Your task to perform on an android device: I want to send my friend a destination file via Gmail at Carlos3345@gmail.com in Files by Google App because he is in need of that file.
Image 0: 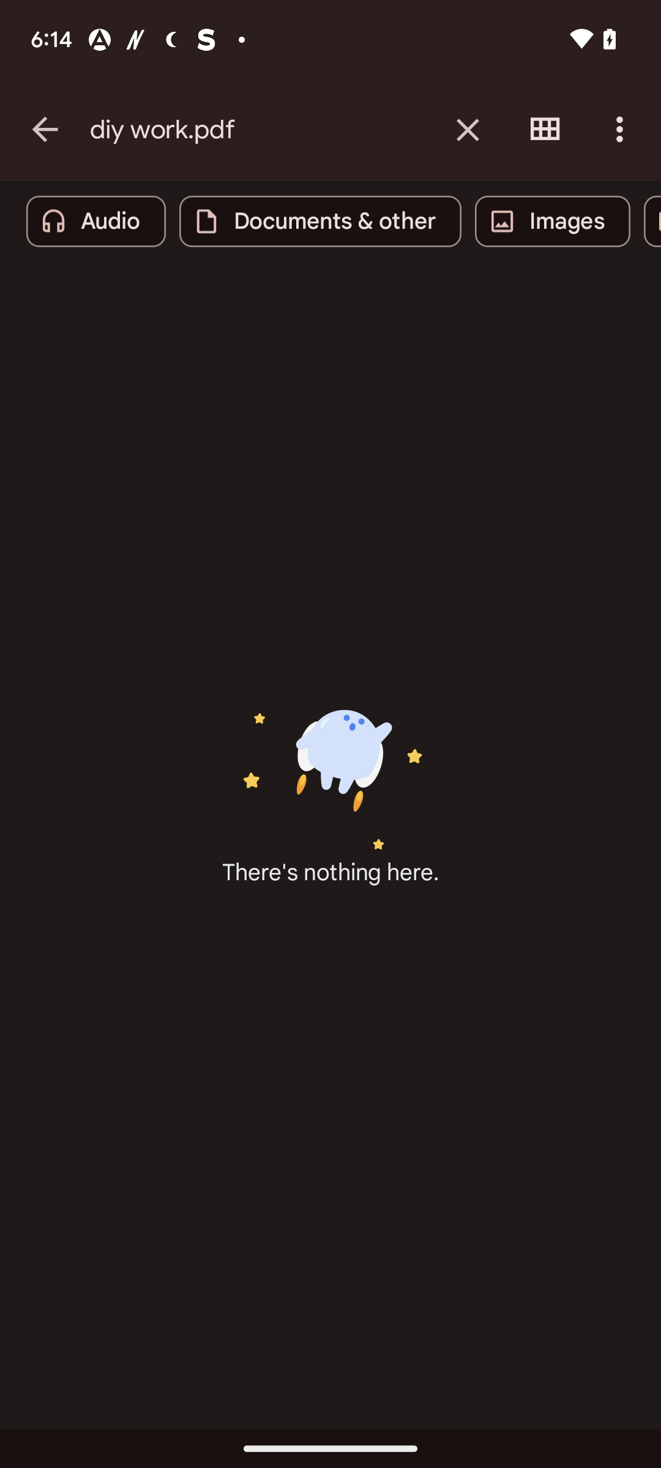
go back to the previous page
Step 0: press back button
Image 1: 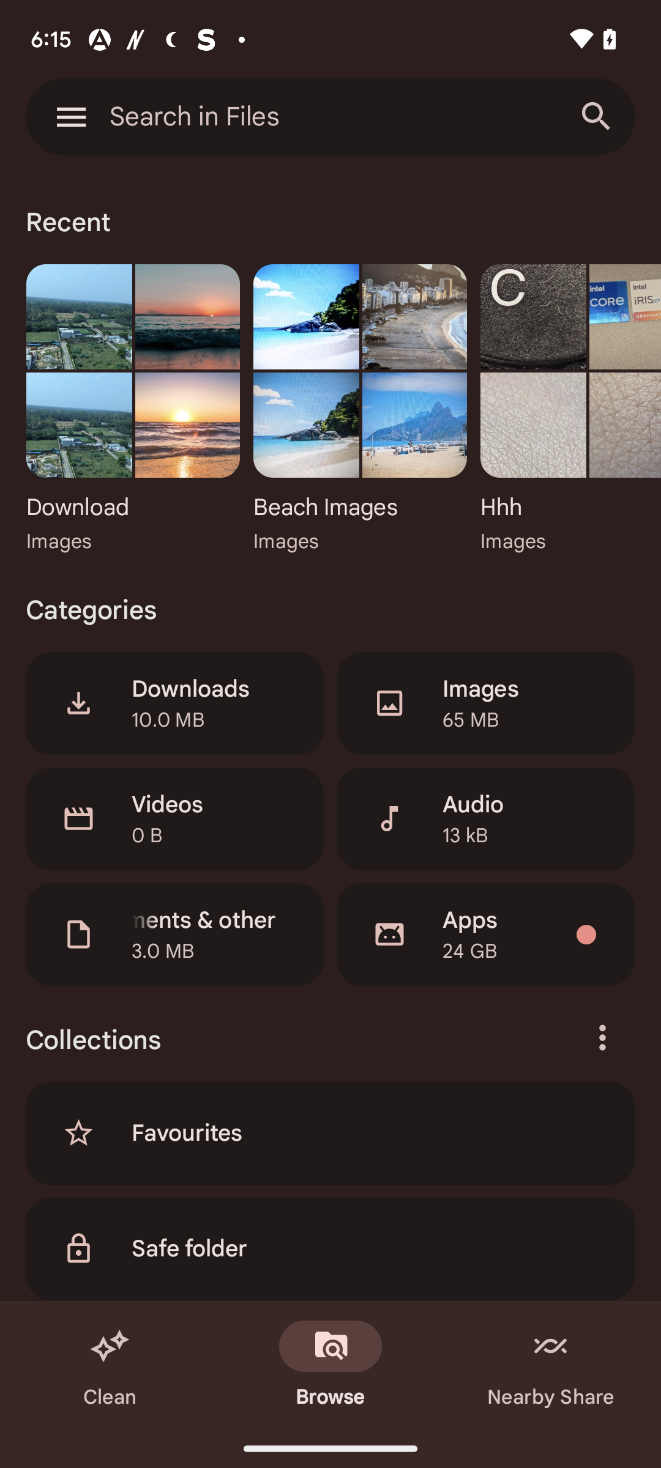
go to the search bar at the top of the screen
Step 1: click (195, 117)
Image 3: 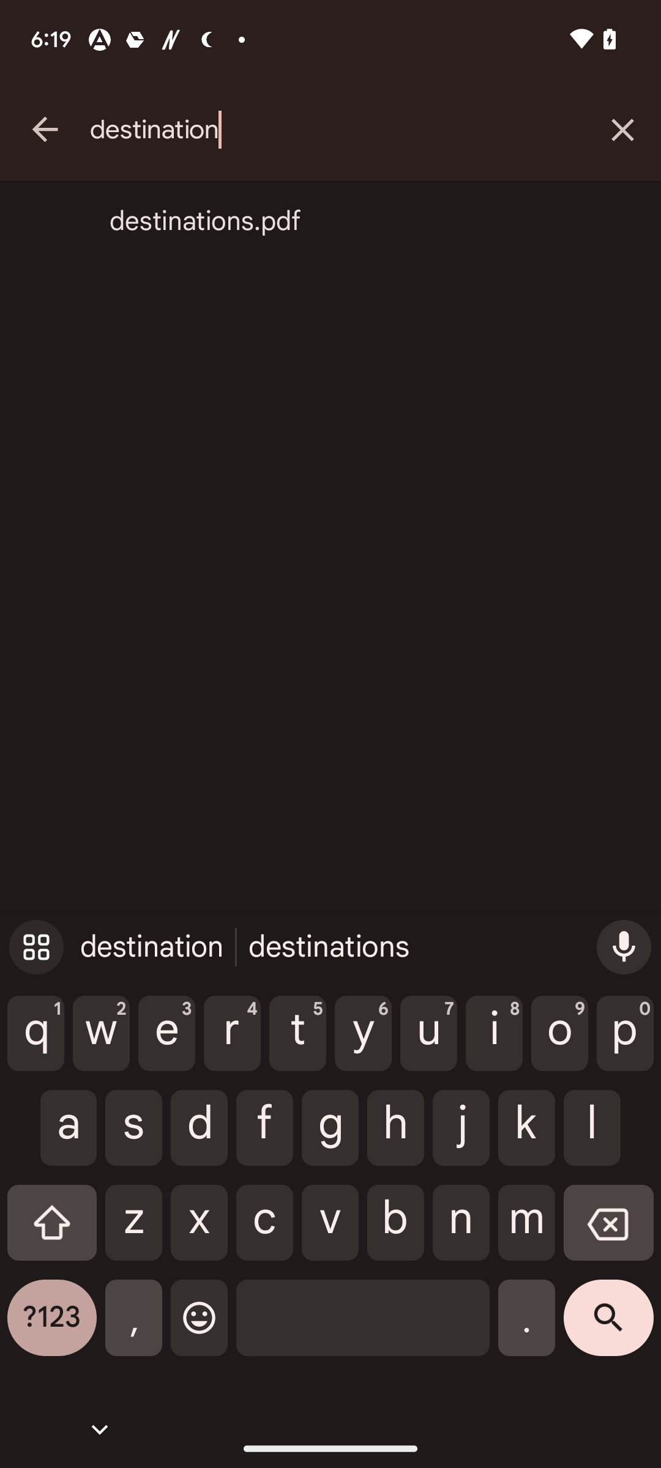
click on the destinations pdf app
Step 3: click (346, 221)
Image 4: 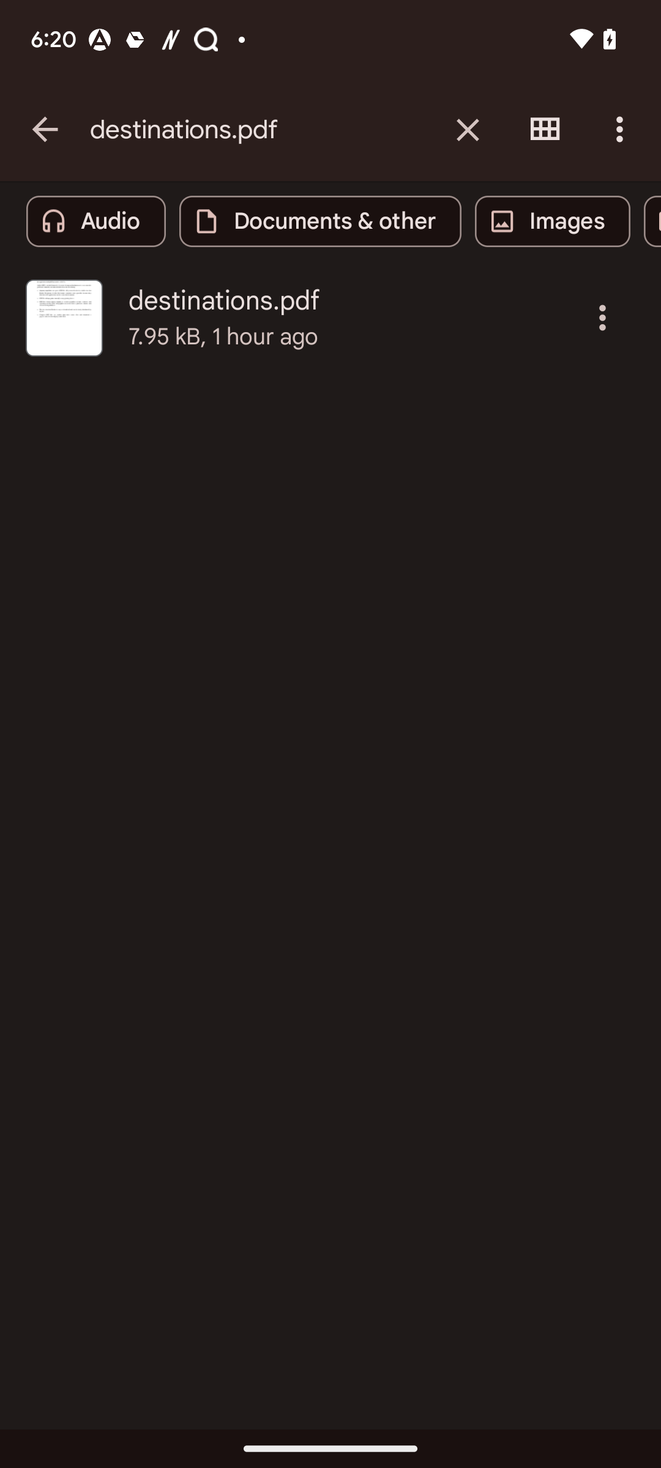
click on the three dot icon of the destination file
Step 4: click (602, 317)
Image 5: 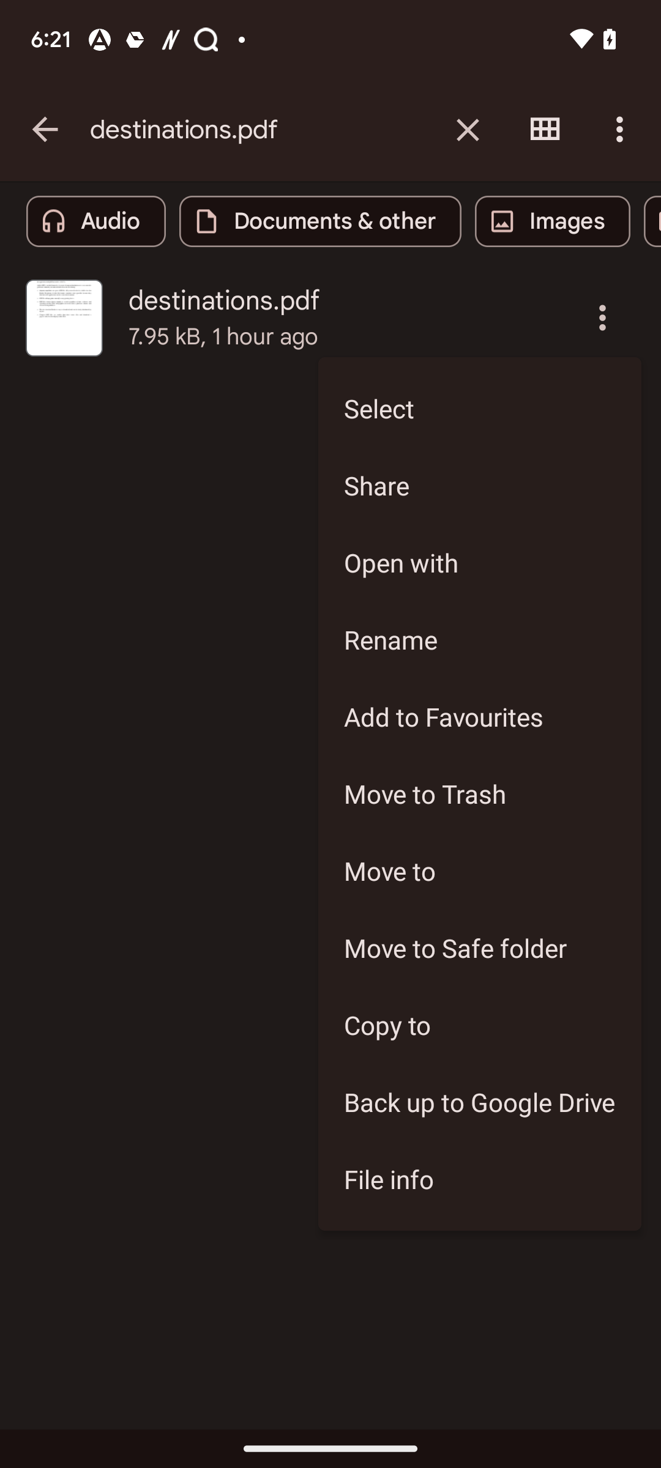
Click on the Share option
Step 5: click (479, 485)
Image 6: 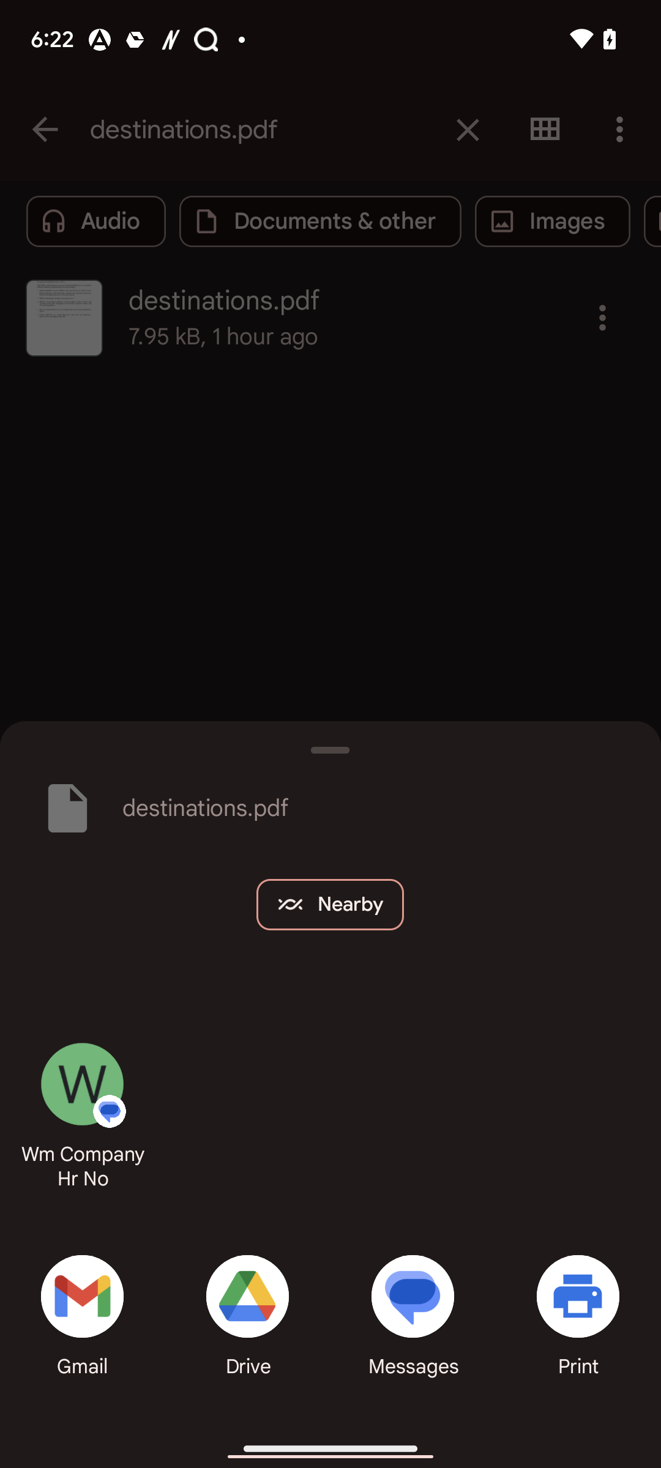
Select Gmail
Step 6: click (73, 1319)
Image 7: 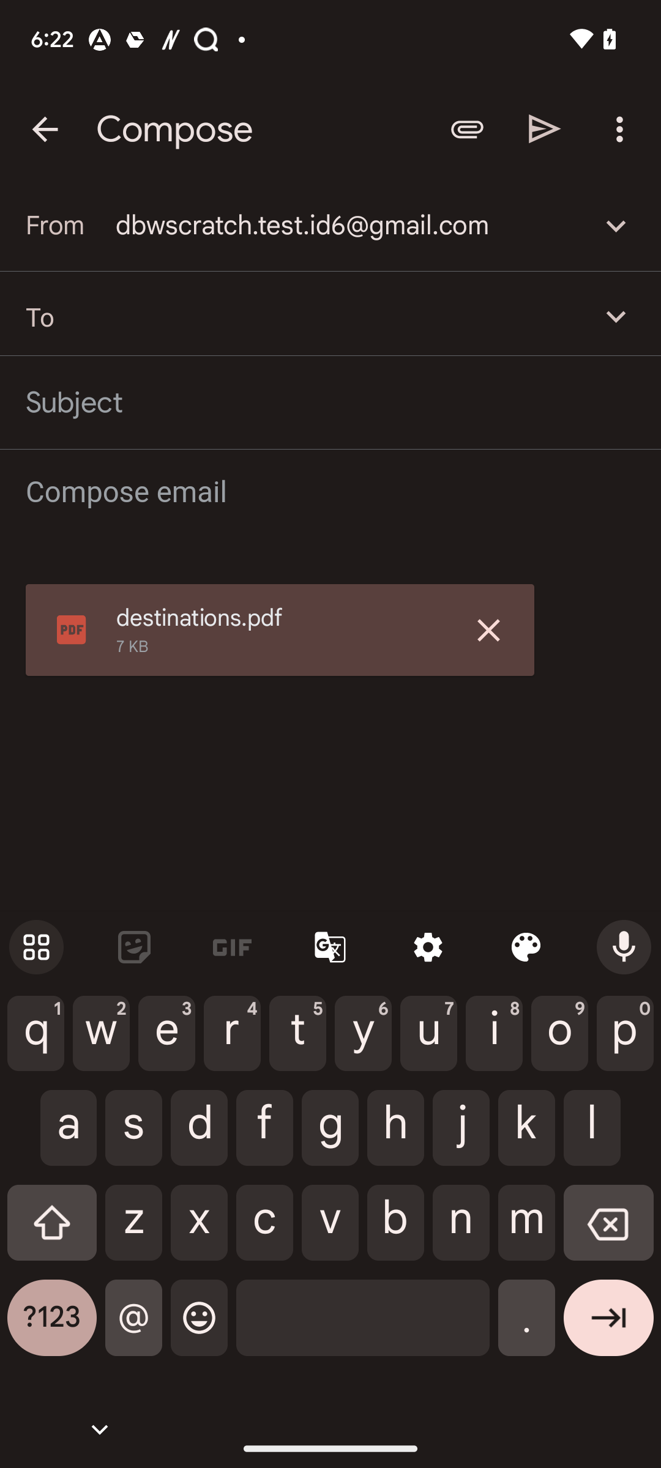
add recipient as Carlos3345@gmail.com
Step 7: type "Carlos3345@gmail.com"
Image 8: 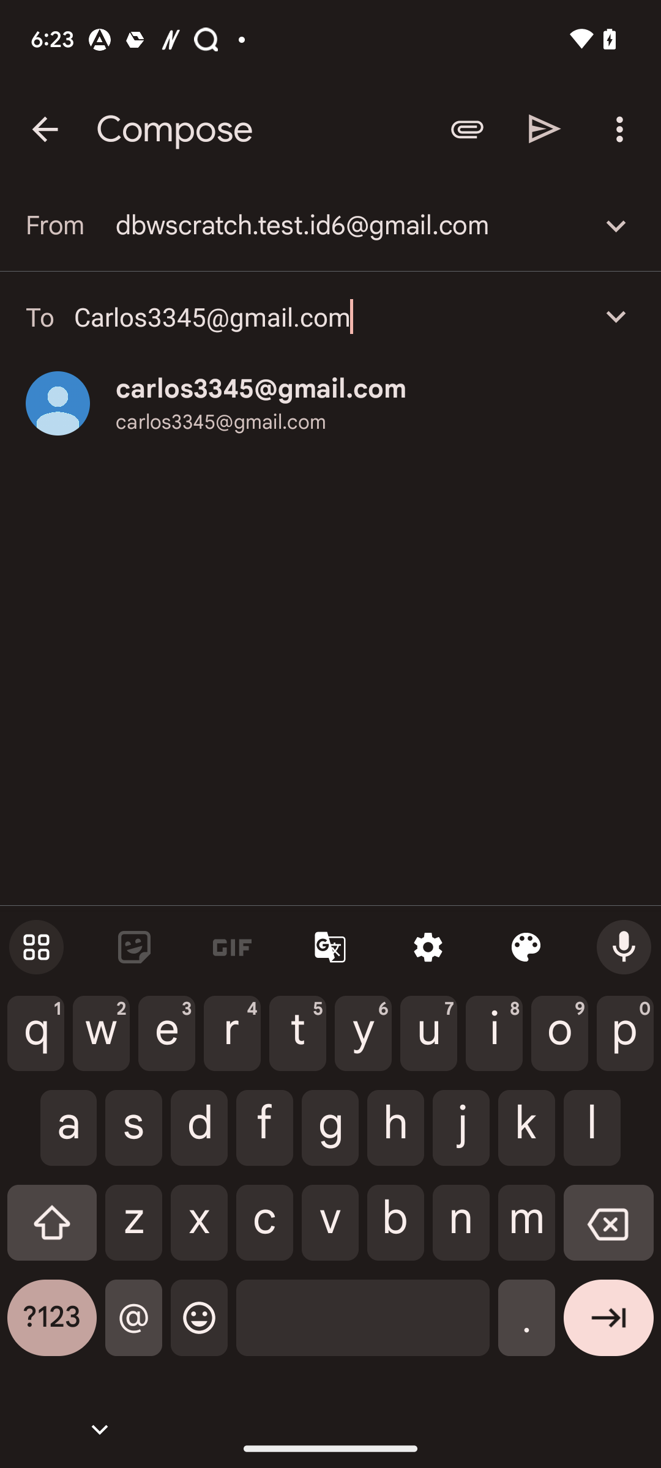
Click on the drop down icon of From
Step 8: click (615, 226)
Image 9: 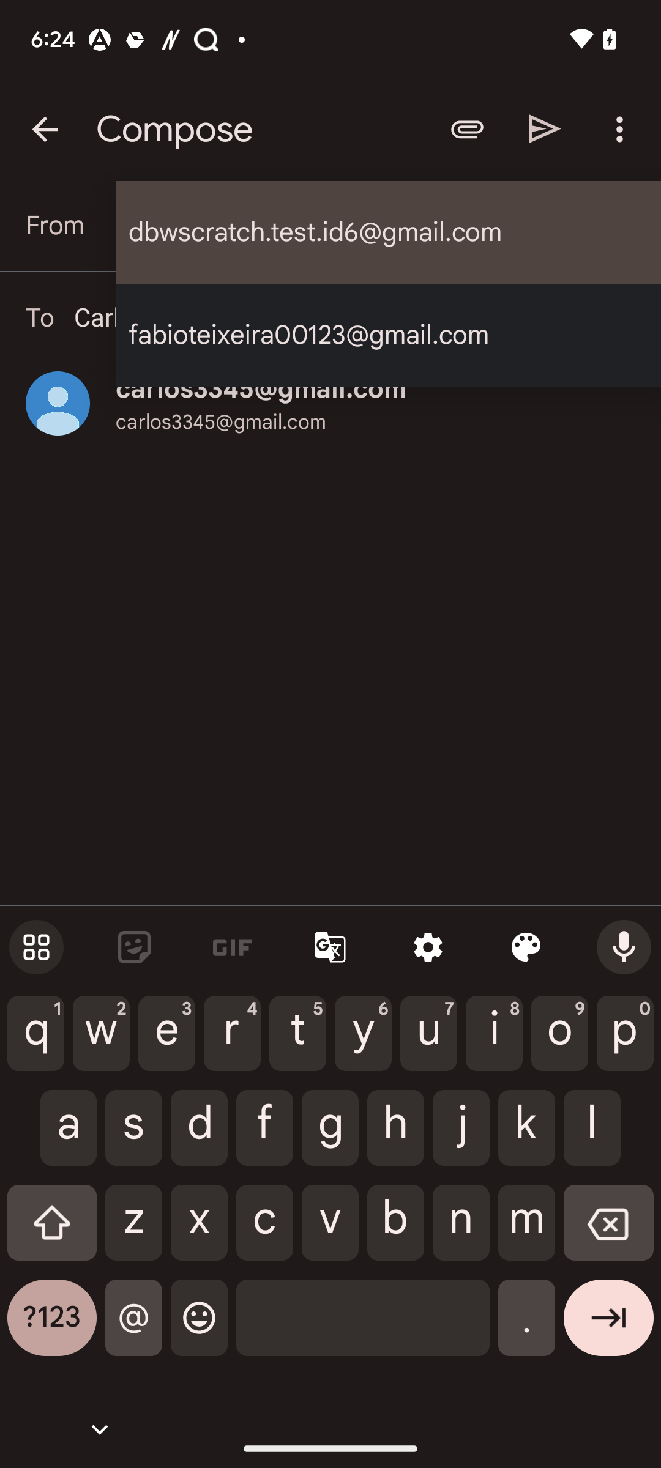
Select fabioteixira00123@gmail.com
Step 9: click (388, 335)